Your task to perform on an android device: I want to add a HP laptop to my cart.
Image 0: 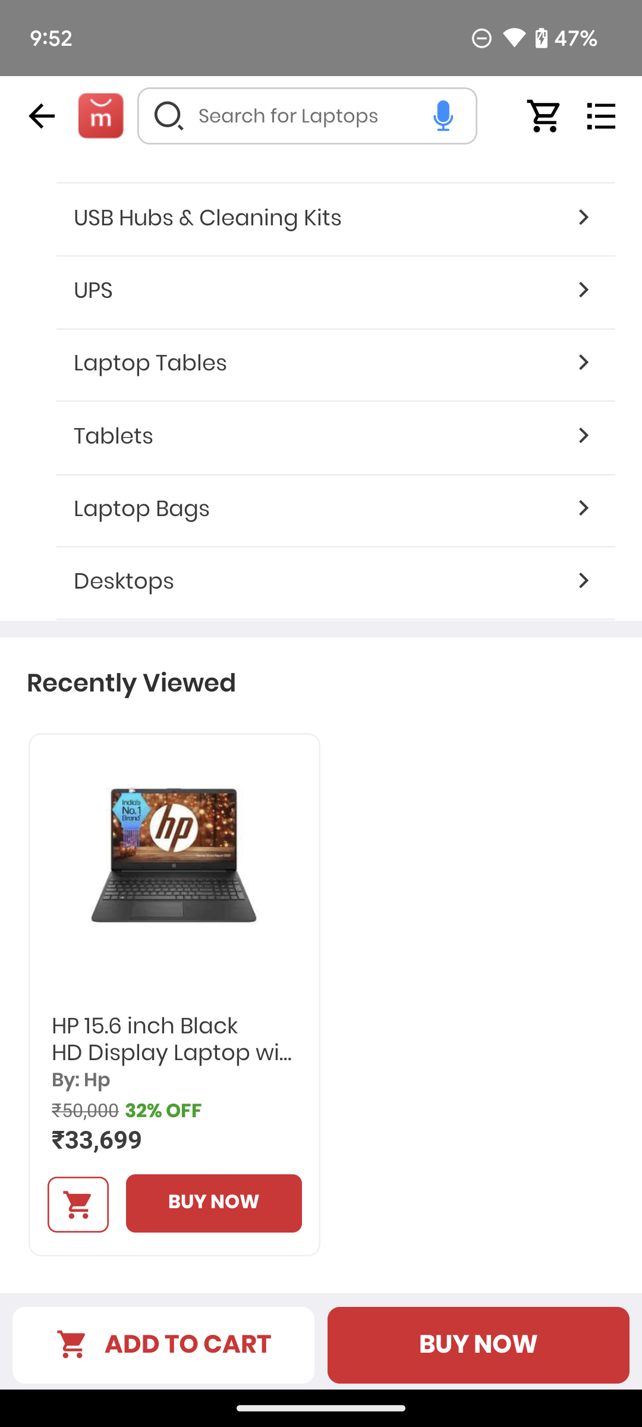
Click on the ADD TO CART option on the bottom of the screen.
Step 0: click (187, 1346)